Your task to perform on an android device: unstar the google mail with subject security alert
Image 0: 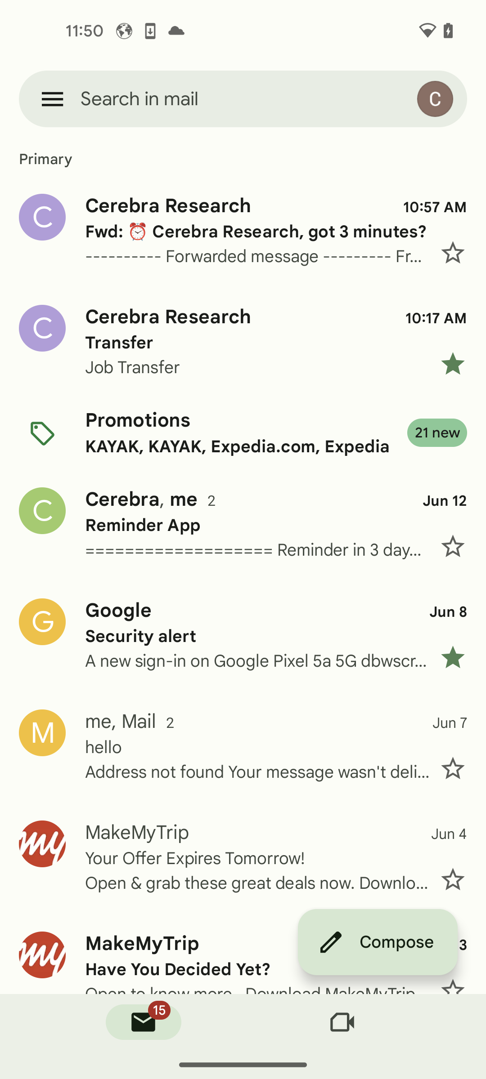
Click on the star icon of google mail with subject security alert
Step 0: click (243, 635)